Your task to perform on an android device: In the Serenity app, I want to listen to Mini meditation in order to help my peace of mind.
Image 0: 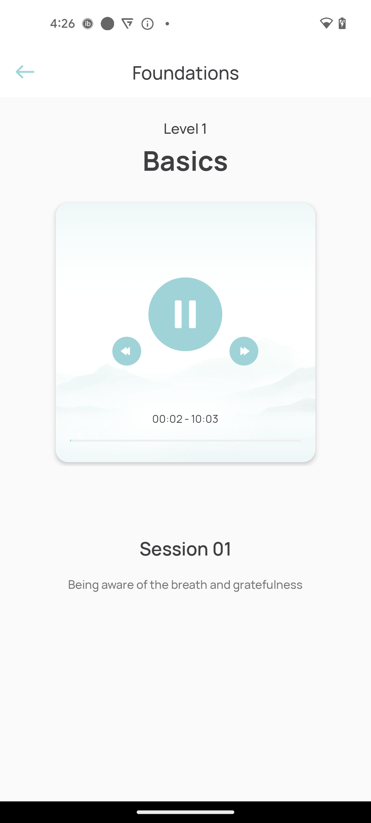
Go back to the previous page
Step 0: press back button
Image 1: 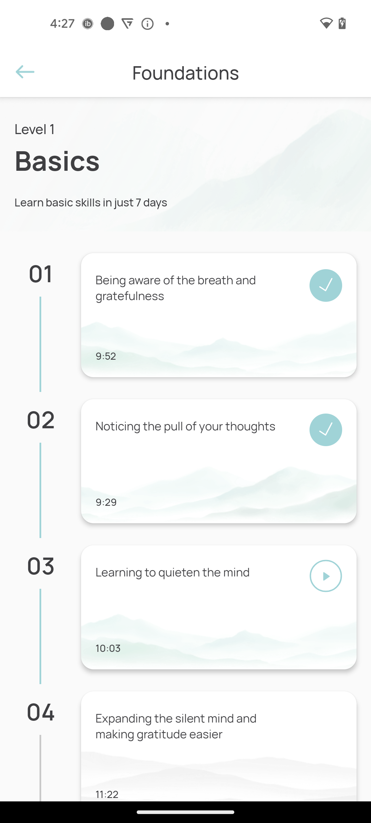
Go back to the previous page
Step 1: press back button
Image 2: 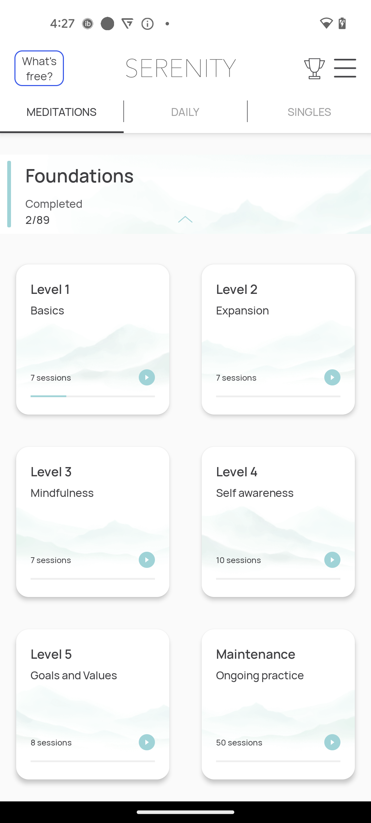
Go to the Daily section
Step 2: click (185, 111)
Image 3: 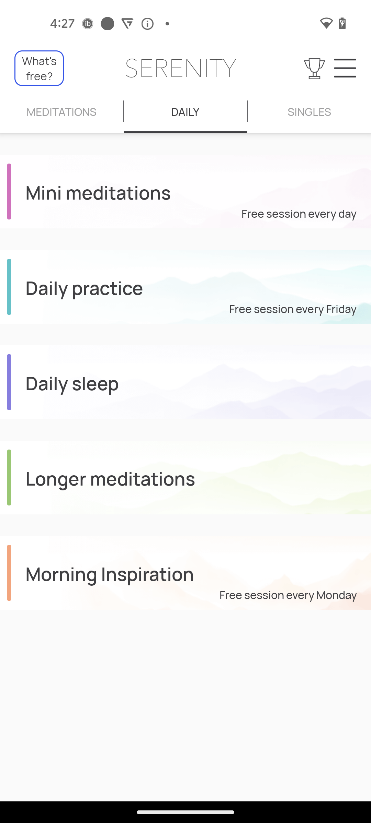
Click on the Mini Meditations
Step 3: click (191, 191)
Image 4: 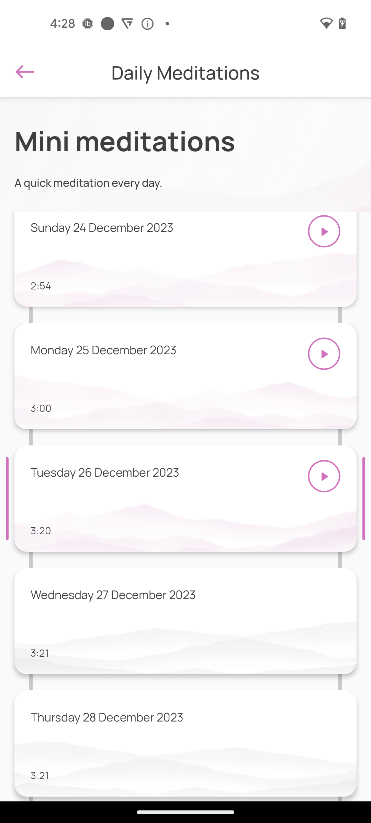
Click on the first play icon
Step 4: click (322, 234)
Image 5: 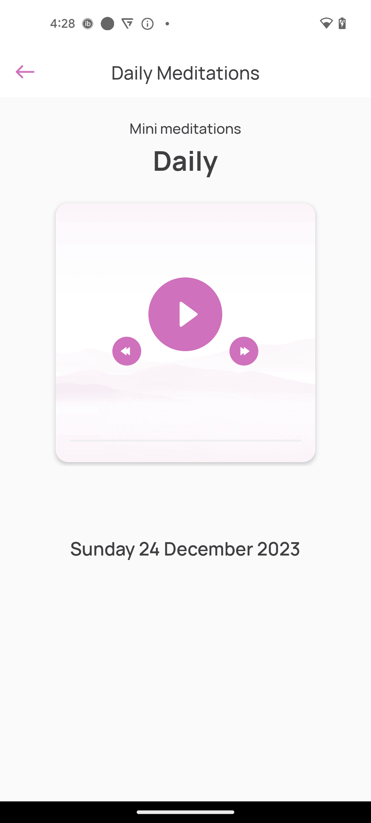
Click on the Play button
Step 5: click (191, 287)